Your task to perform on an android device: Move japji file to internal storage
Image 2: 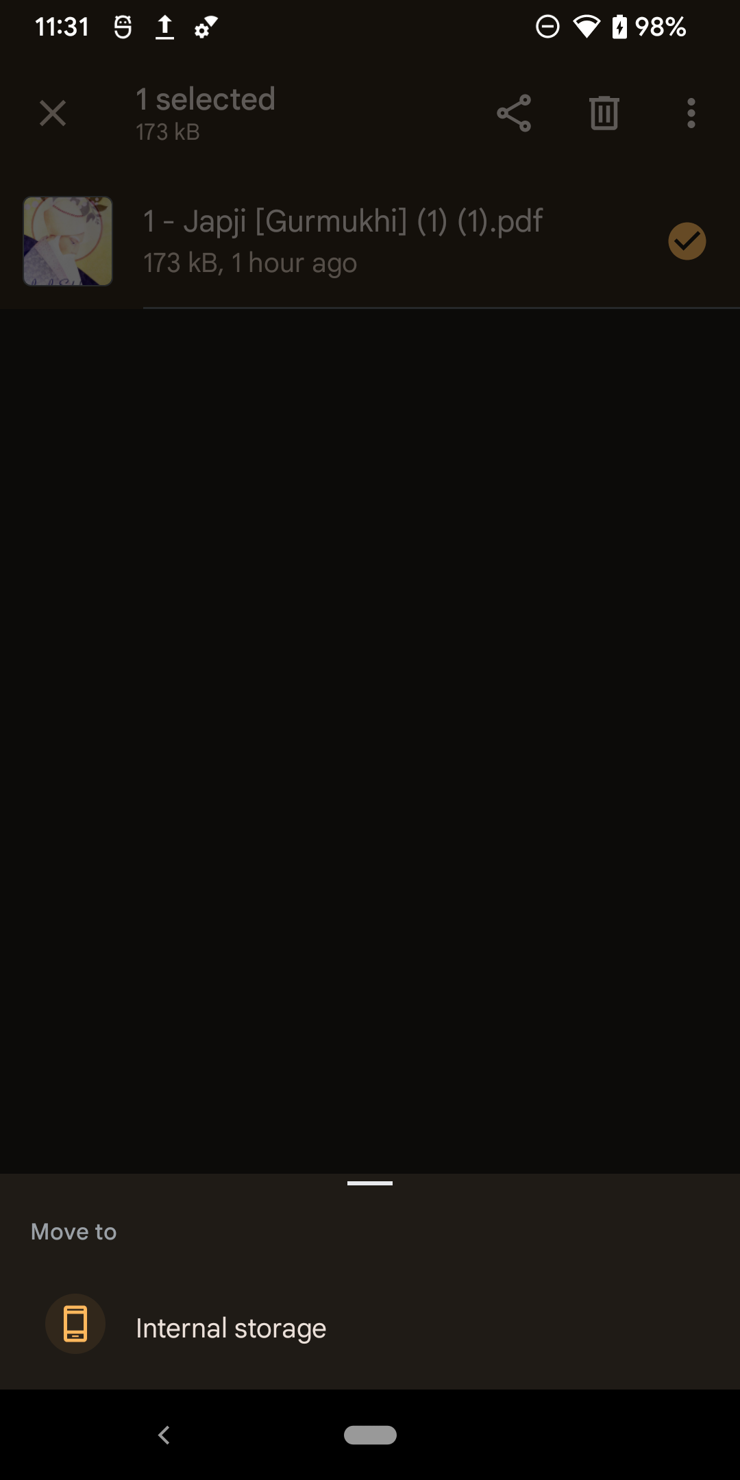
Click on Internal storage at the bottom 
Step 2: click (231, 1328)
Image 3: 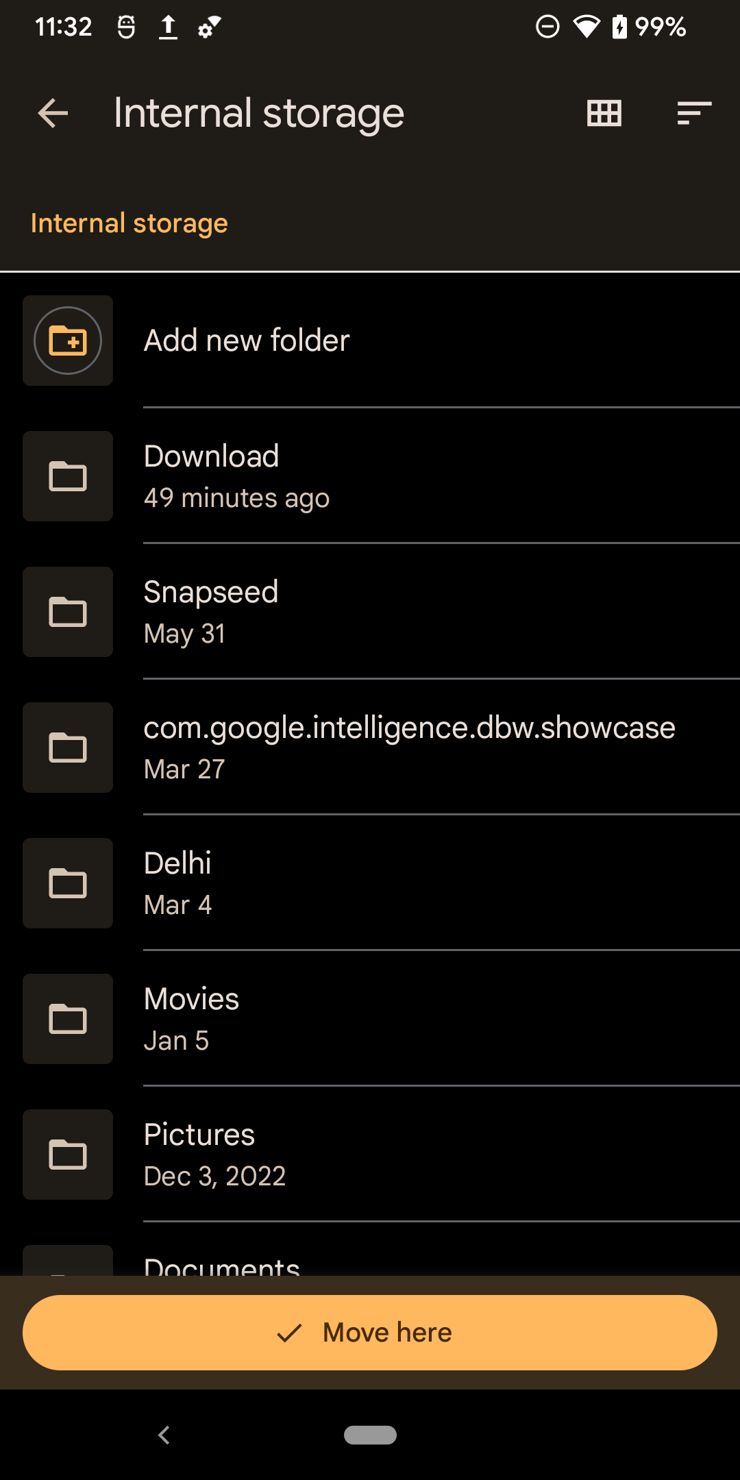
Click on the Move Here button at the bottom
Step 3: click (370, 1332)